Your task to perform on an android device: Go to the Discover Section, then open Guided Programs and view the advice overview for Beginner Running from experts.
Image 0: 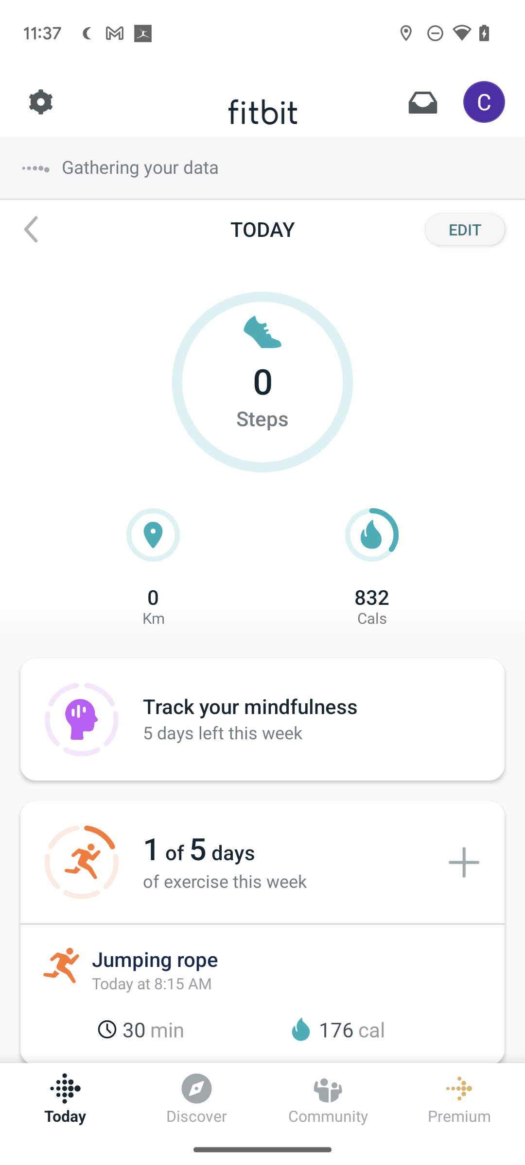
Click on the Discover option 
Step 0: click (197, 1098)
Image 1: 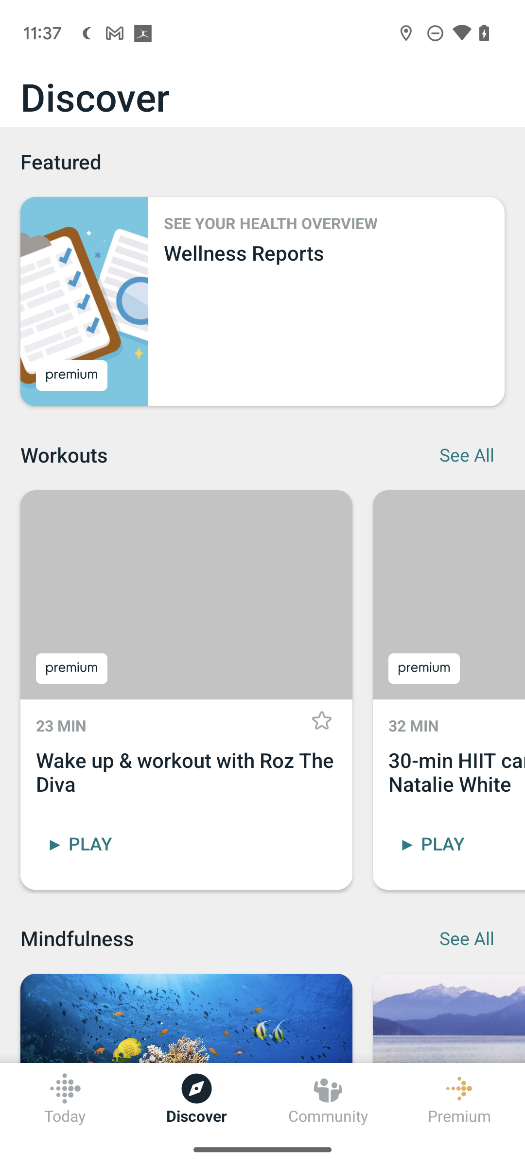
Scroll Up
Step 1: scroll down
Image 2: 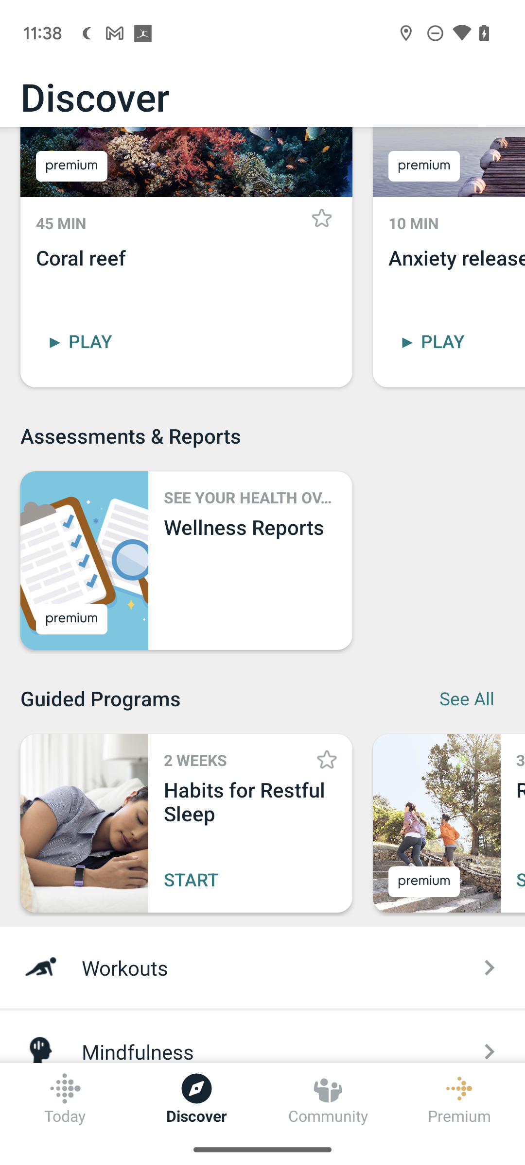
Scroll Up
Step 2: scroll down
Image 3: 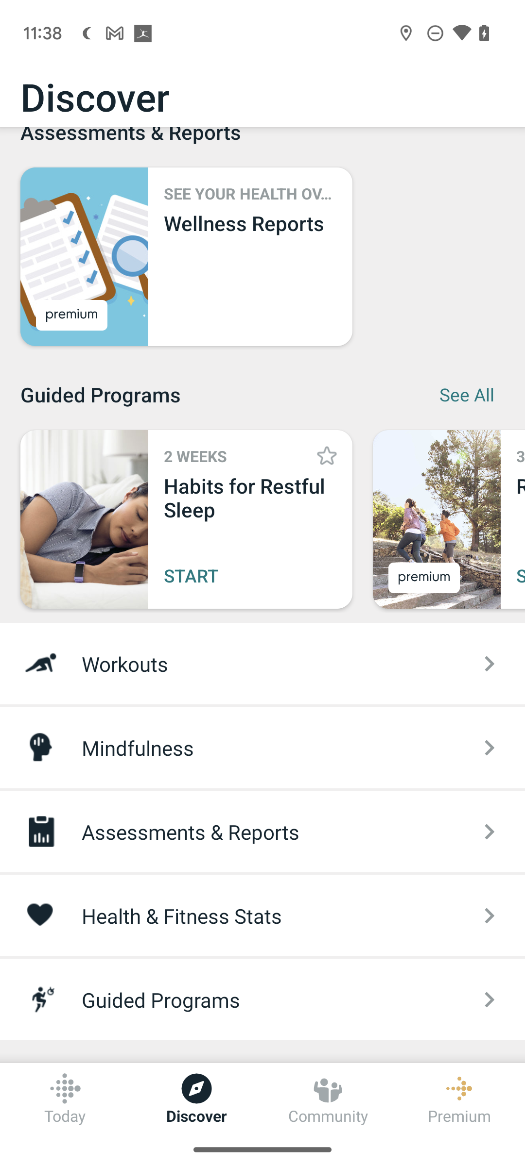
Click on Guided Programs 
Step 3: click (267, 999)
Image 4: 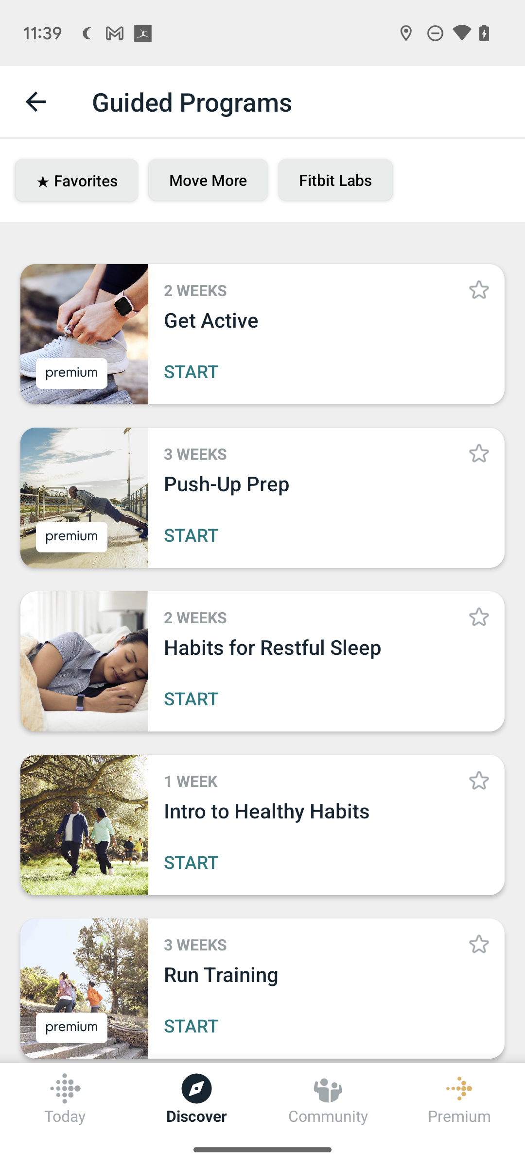
Scroll Up
Step 4: scroll down
Image 5: 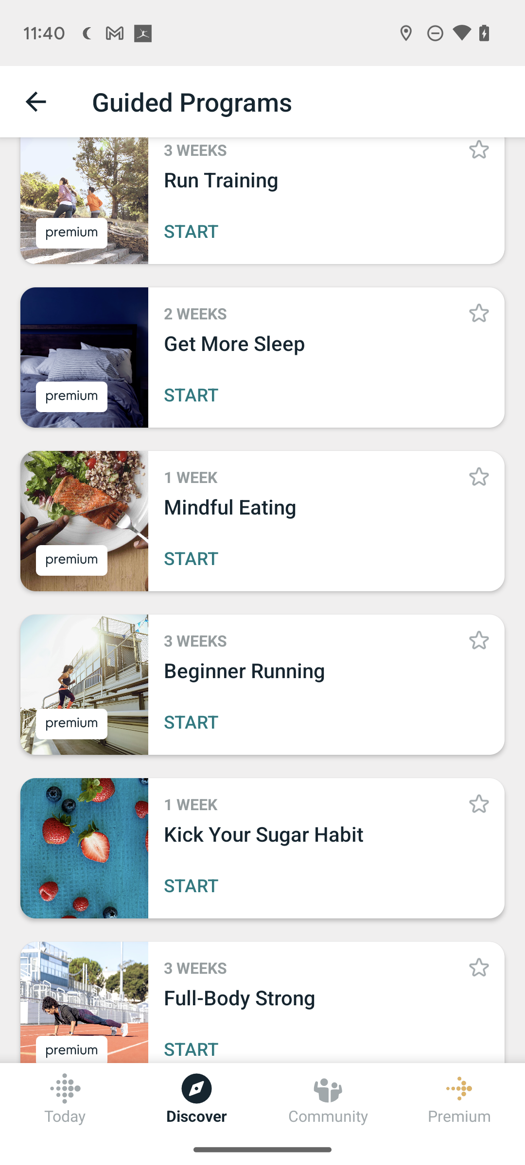
Click on Beginner Running option 
Step 5: click (326, 670)